Your task to perform on an android device: Create a Task for me with the Name "Lucas birthday arrangements" on the  To do List app.
Image 0: 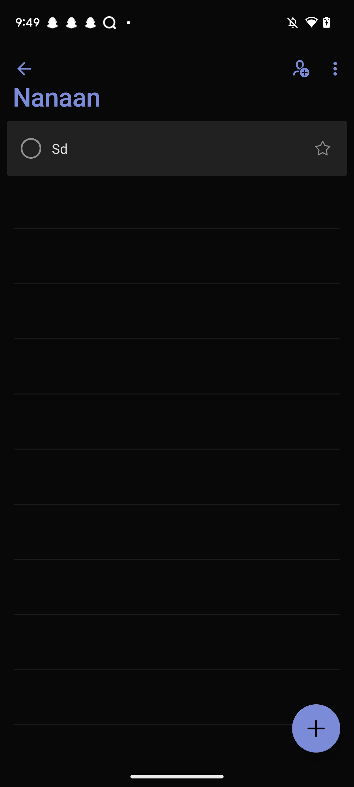
Open the "To do List " app.
Step 0: open app "To Do List"
Image 1: 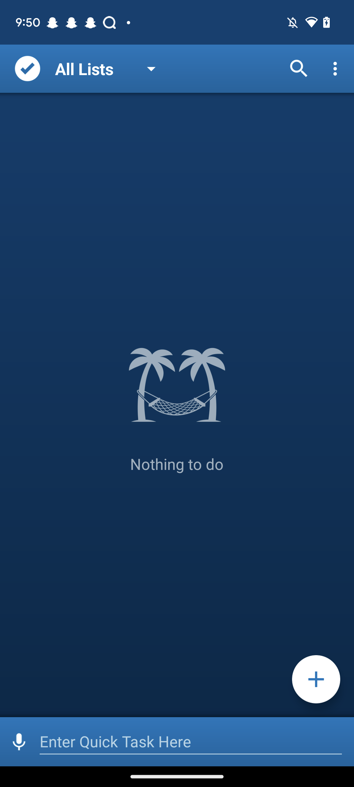
Click on the + icon at the bottom right corner of the screen.
Step 1: click (316, 679)
Image 2: 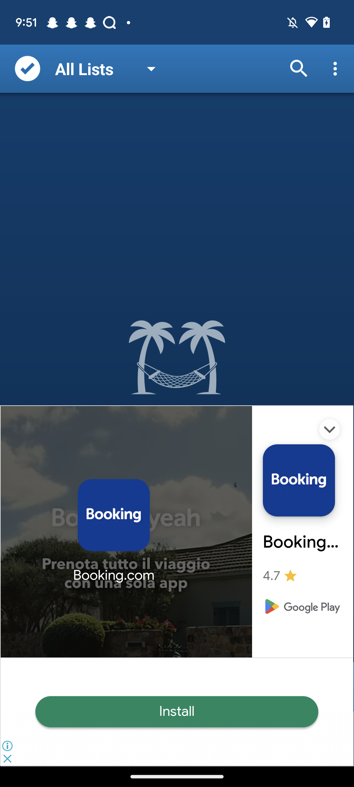
Click on the + icon at the bottom right corner of the screen.
Step 2: wait
Image 3: 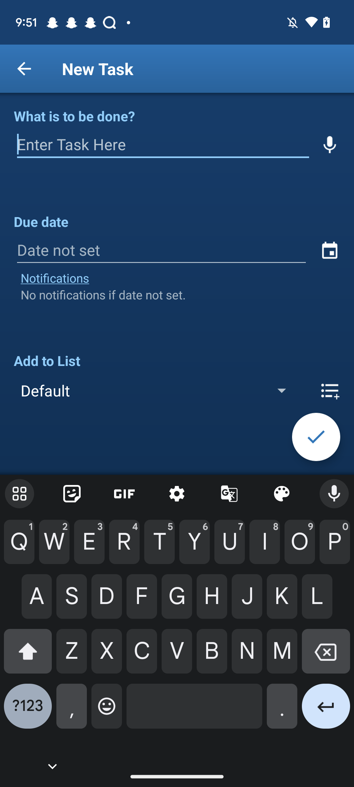
Type "Lucas birthday arrangements" in the First input box.
Step 3: type "Lucas birthday arrangements"
Image 4: 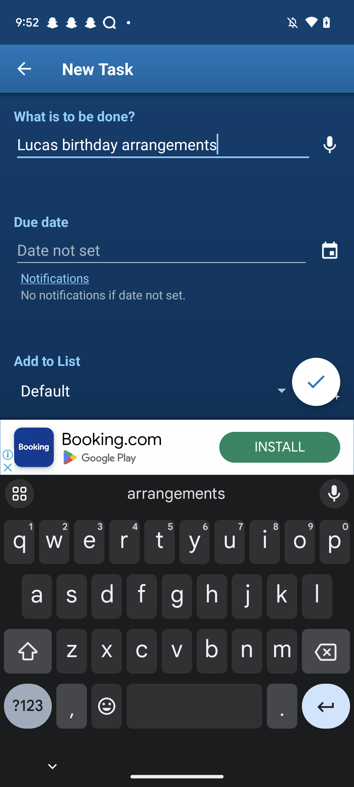
Click on the Right tick icon.
Step 4: click (329, 391)